Your task to perform on an android device: I'm going to meet up with a friend at Pete's kitchen and intend to travel by bicycle. I would like to view the biking directions from my house to Pete's kitchen in the Google Maps app.
Image 0: 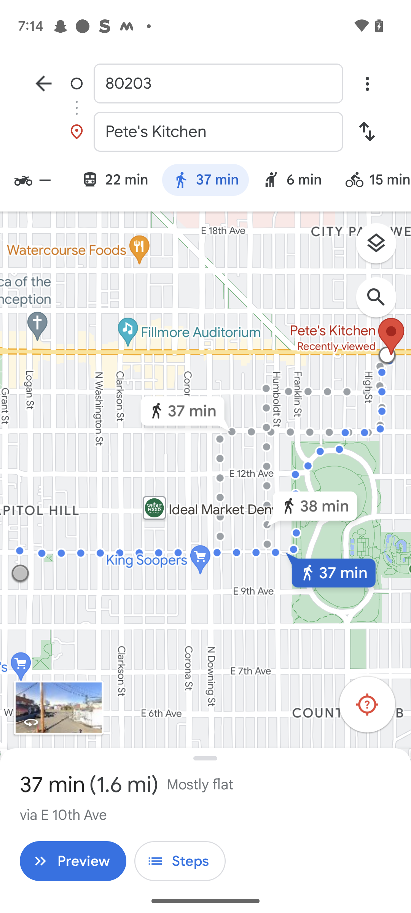
Click on the bicycle tab.
Step 0: click (390, 180)